Your task to perform on an android device: Since German is my native tongue and I have some free time this weekend, I'm considering using the Duolingo app to study the language because it's my spoken language
Image 0: 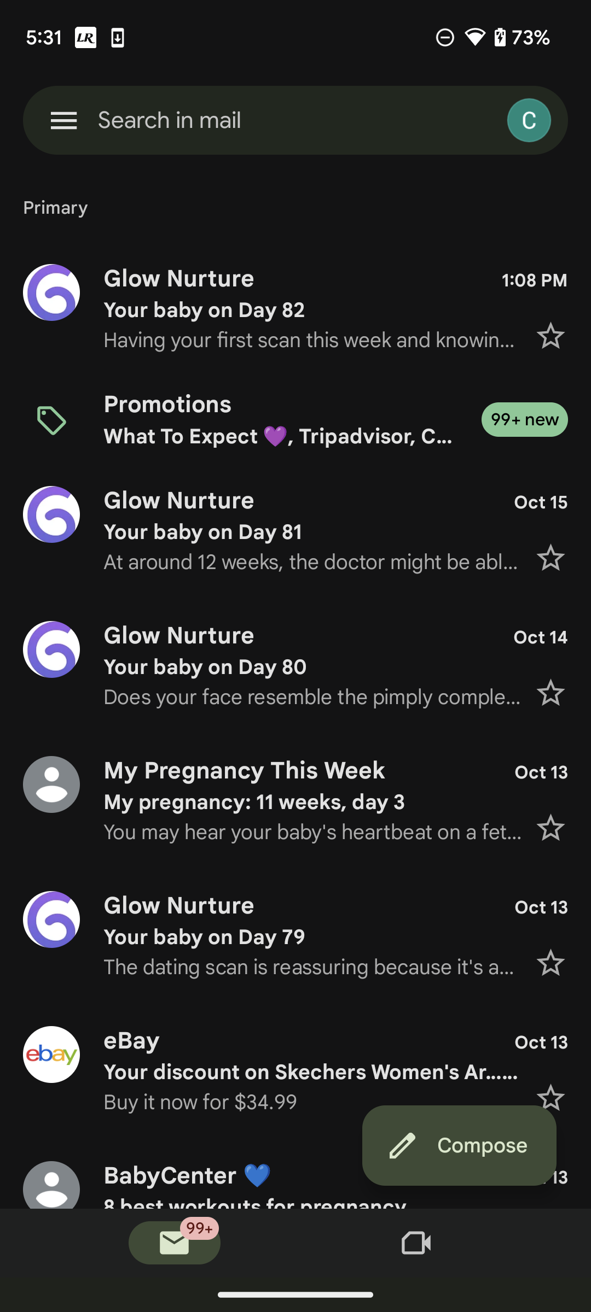
Open the Duolingo app
Step 0: open app "Duolingo"
Image 1: 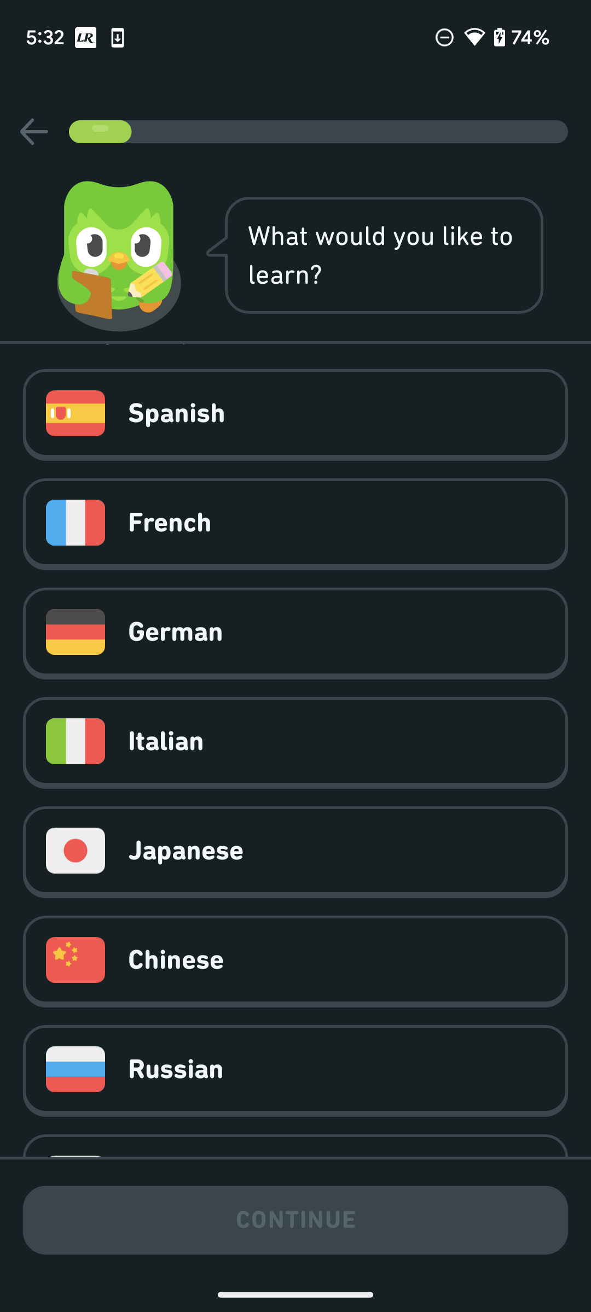
Click on the German option 
Step 1: click (325, 632)
Image 2: 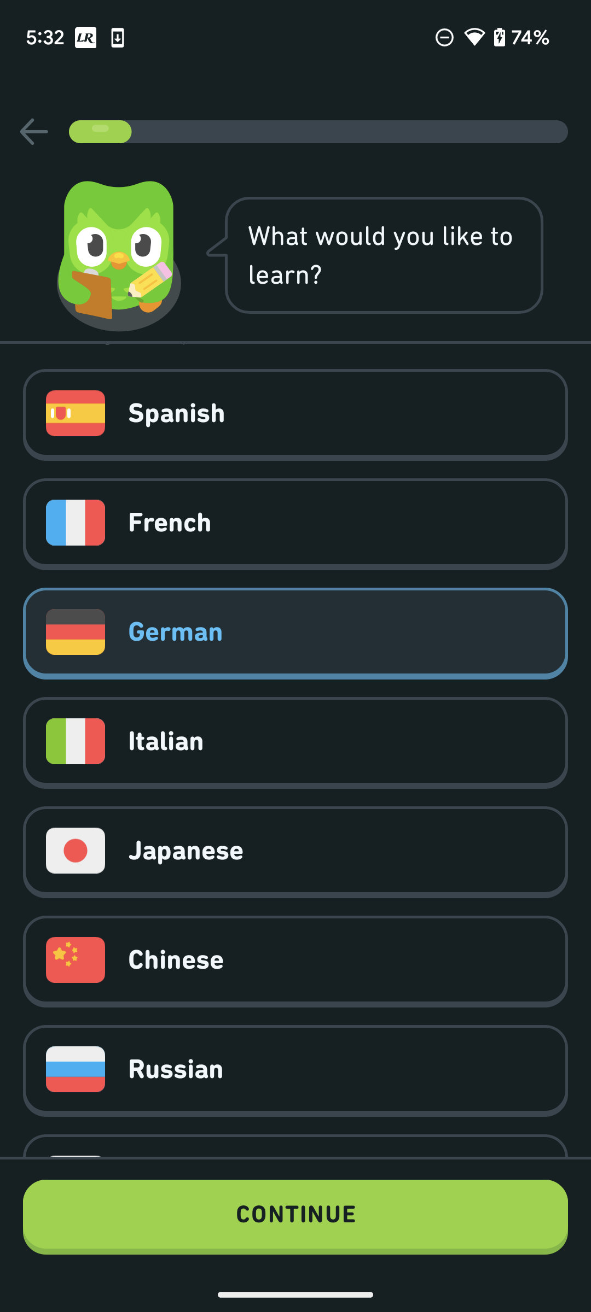
Click on the Continue button at the bottom of the screen
Step 2: click (296, 1217)